Your task to perform on an android device: Share report file with my friend Rick Weinstein to his mail id rick.weinstein@dayrep.com
Image 0: 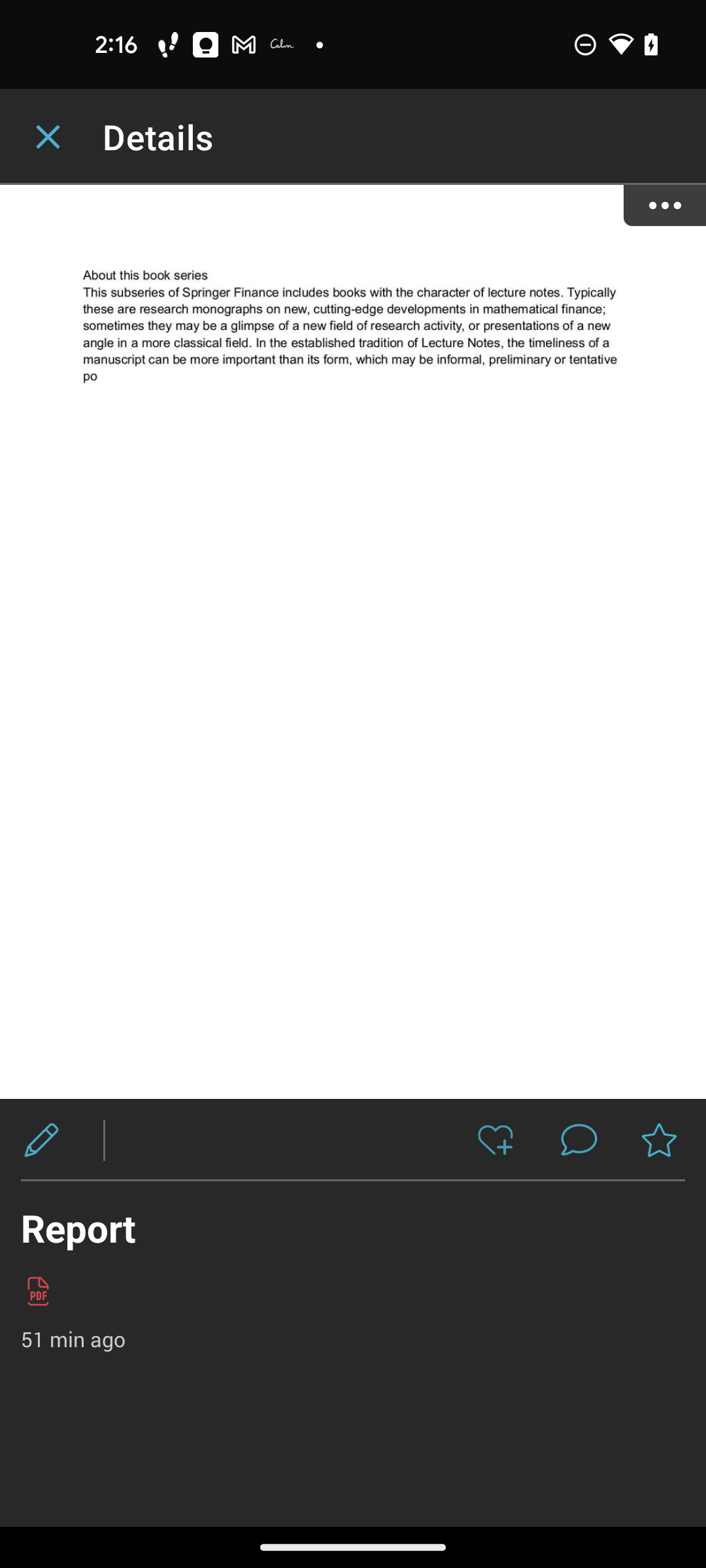
Click on the three dots at the top right of the screen
Step 0: click (664, 204)
Image 1: 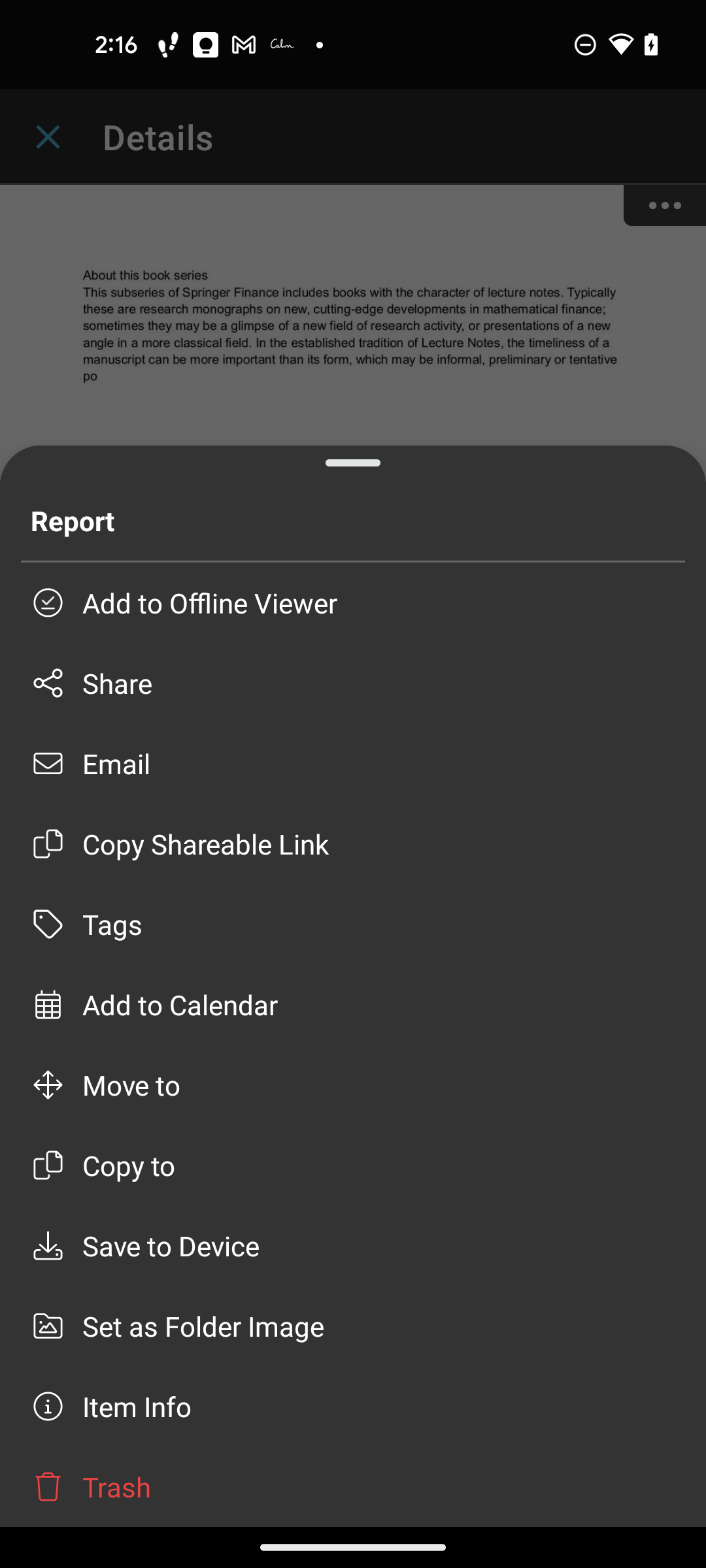
Click on the share 
Step 1: click (117, 683)
Image 2: 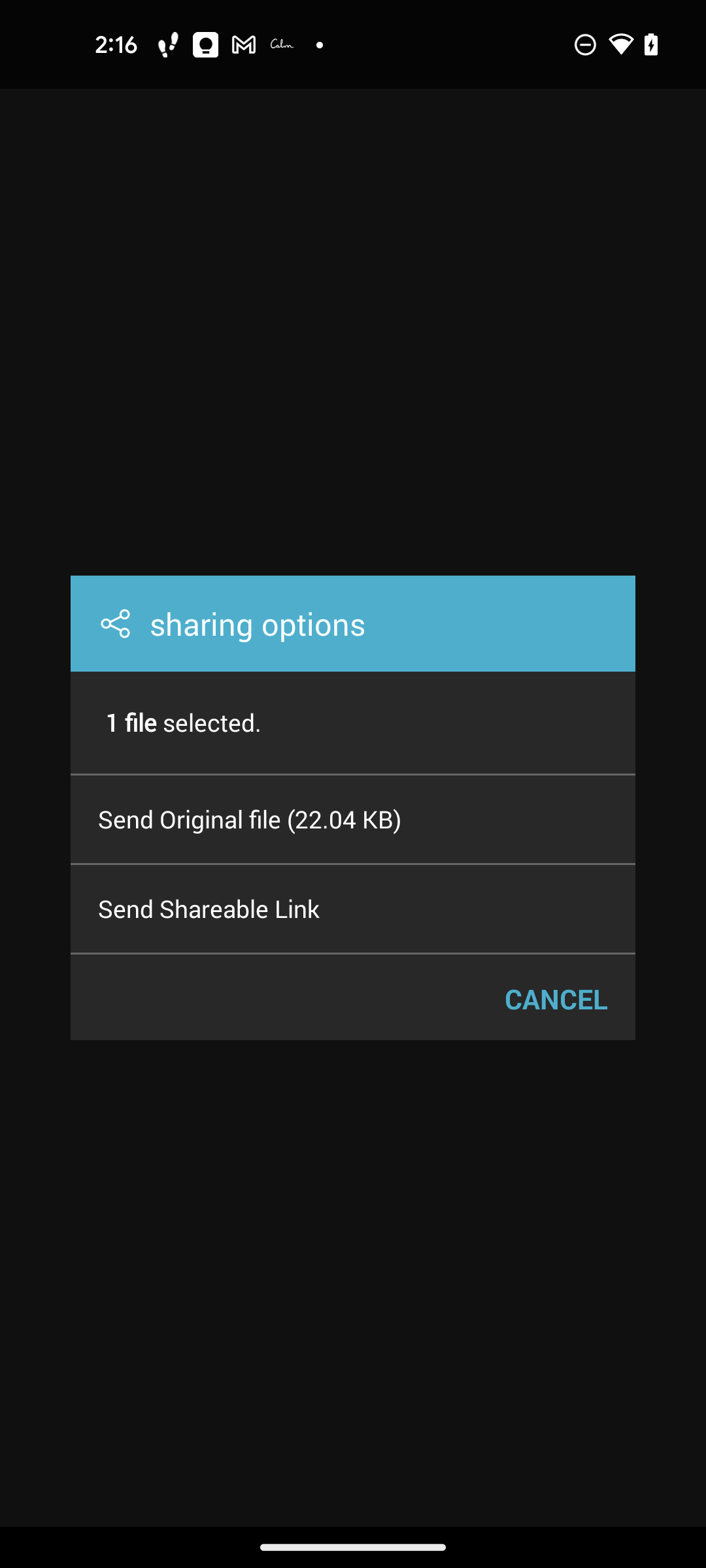
Click on the Send Original file
Step 2: click (352, 819)
Image 3: 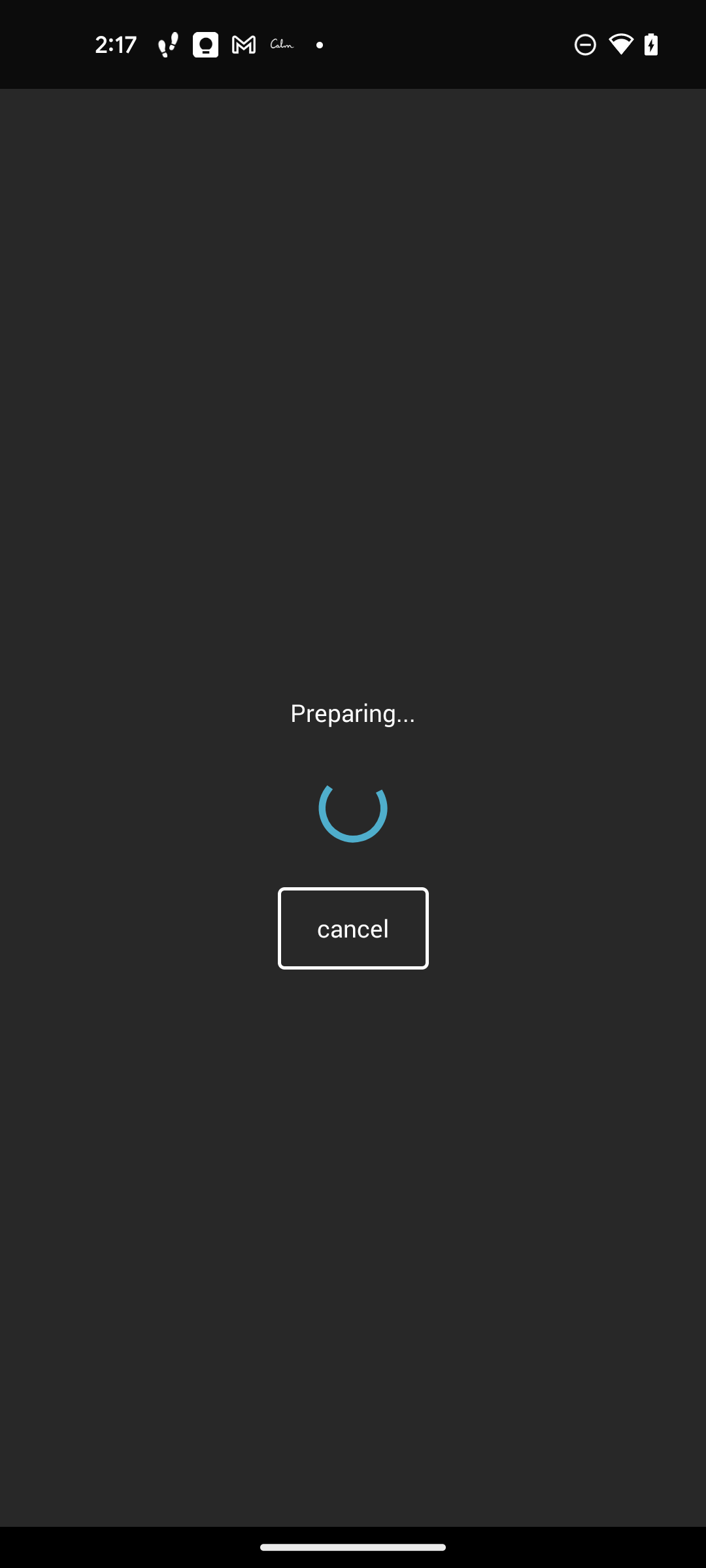
Click on the Send Original file
Step 3: wait
Image 4: 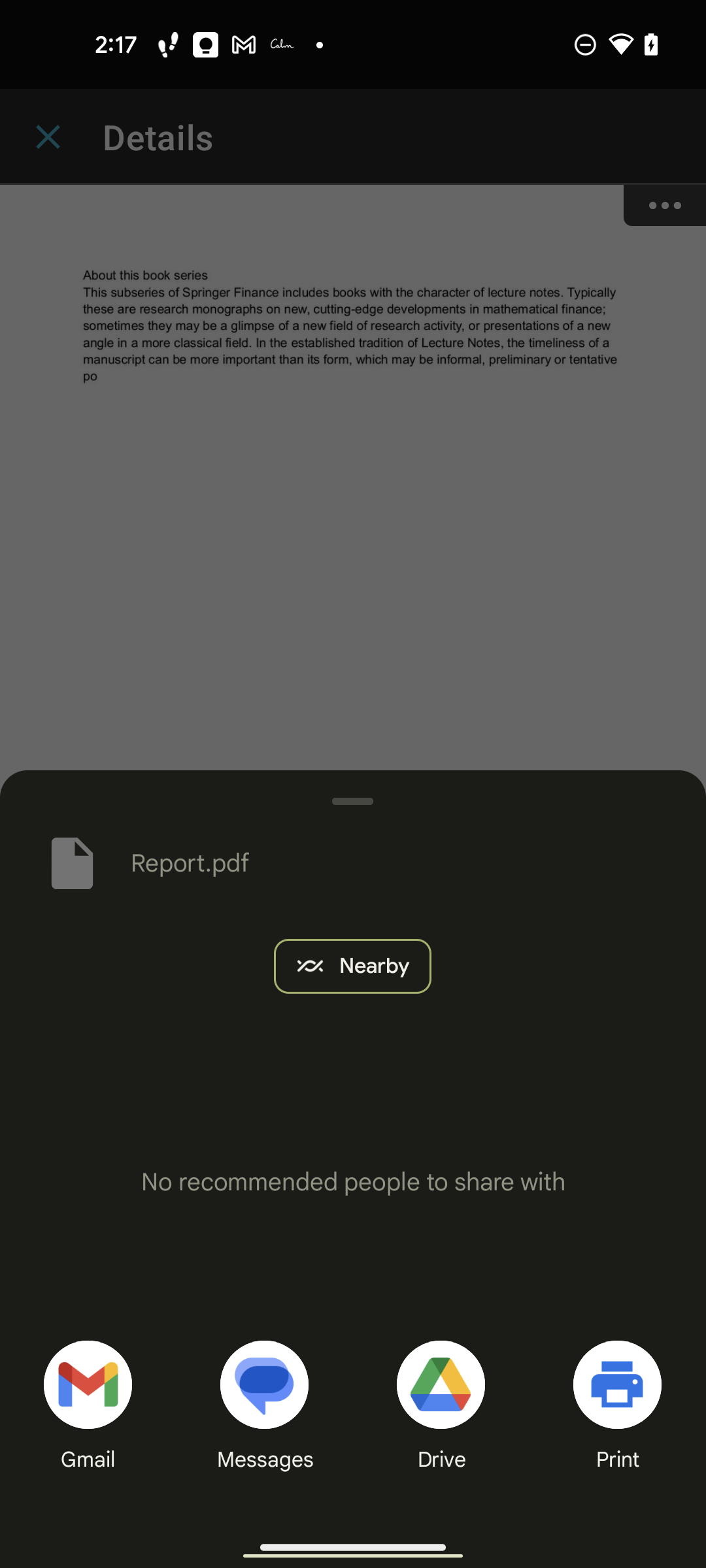
Click on the Gmail at the bottom left of the screen
Step 4: click (87, 1384)
Image 5: 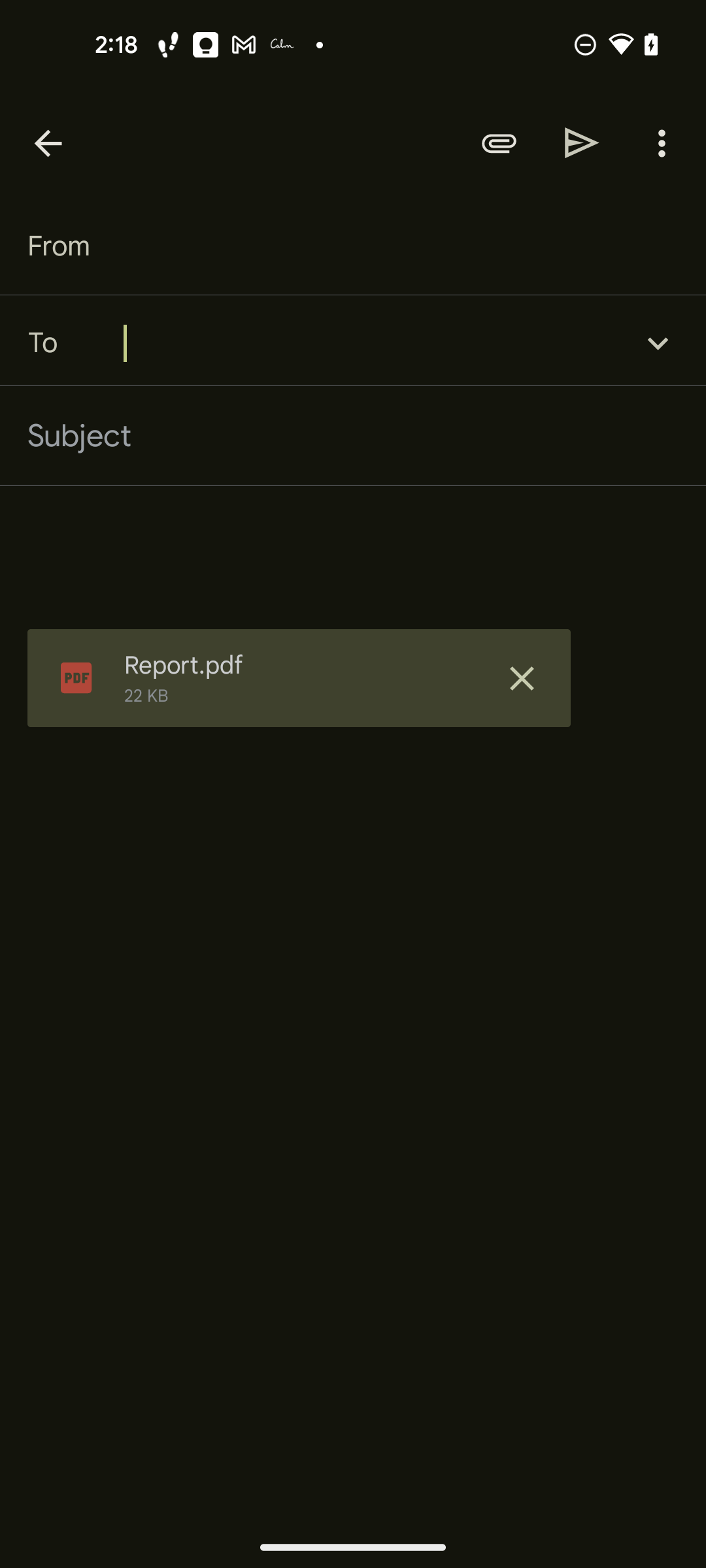
Type rick.weinstein@dayrep.com
Step 5: type "rick.weinstein@dayrep.com"
Image 6: 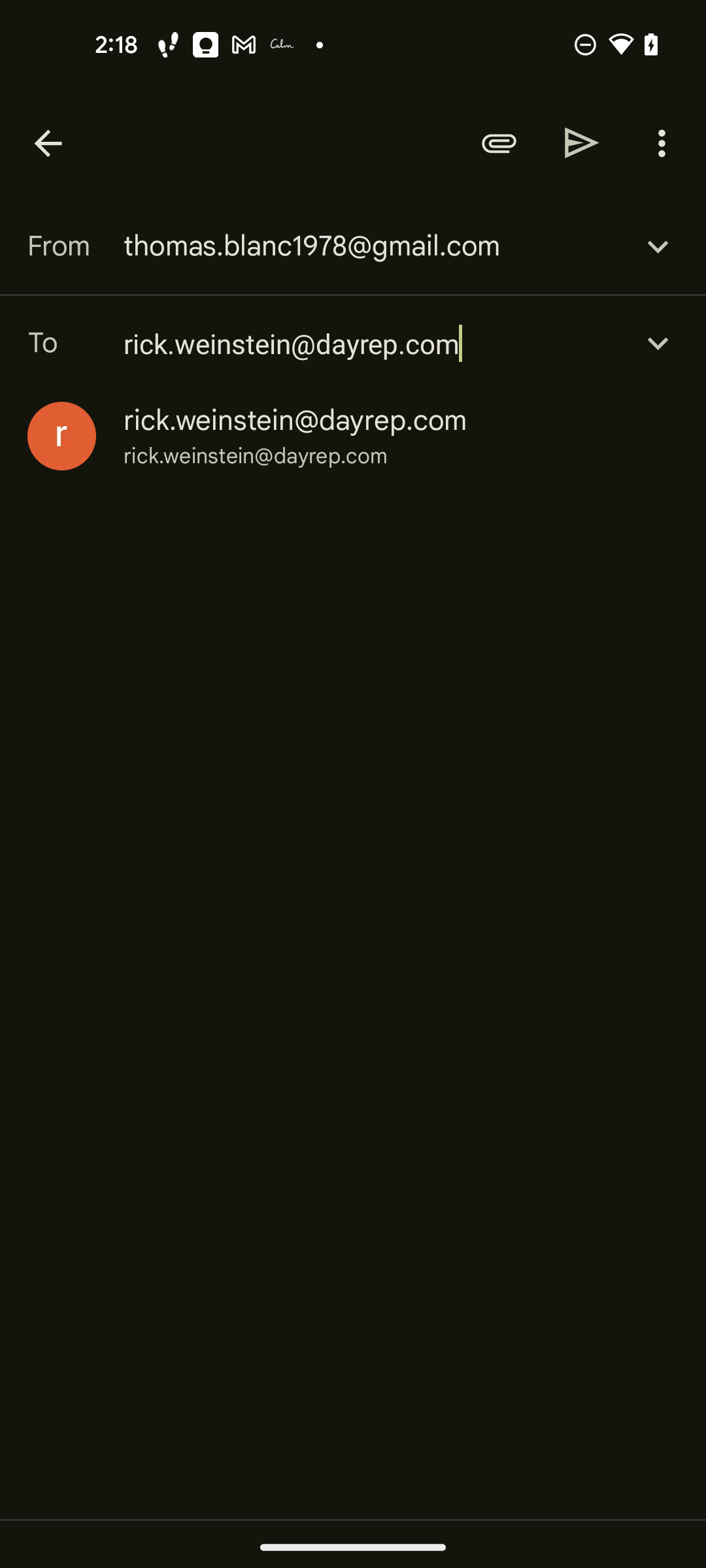
Click on the suggested mail id
Step 6: click (295, 420)
Image 7: 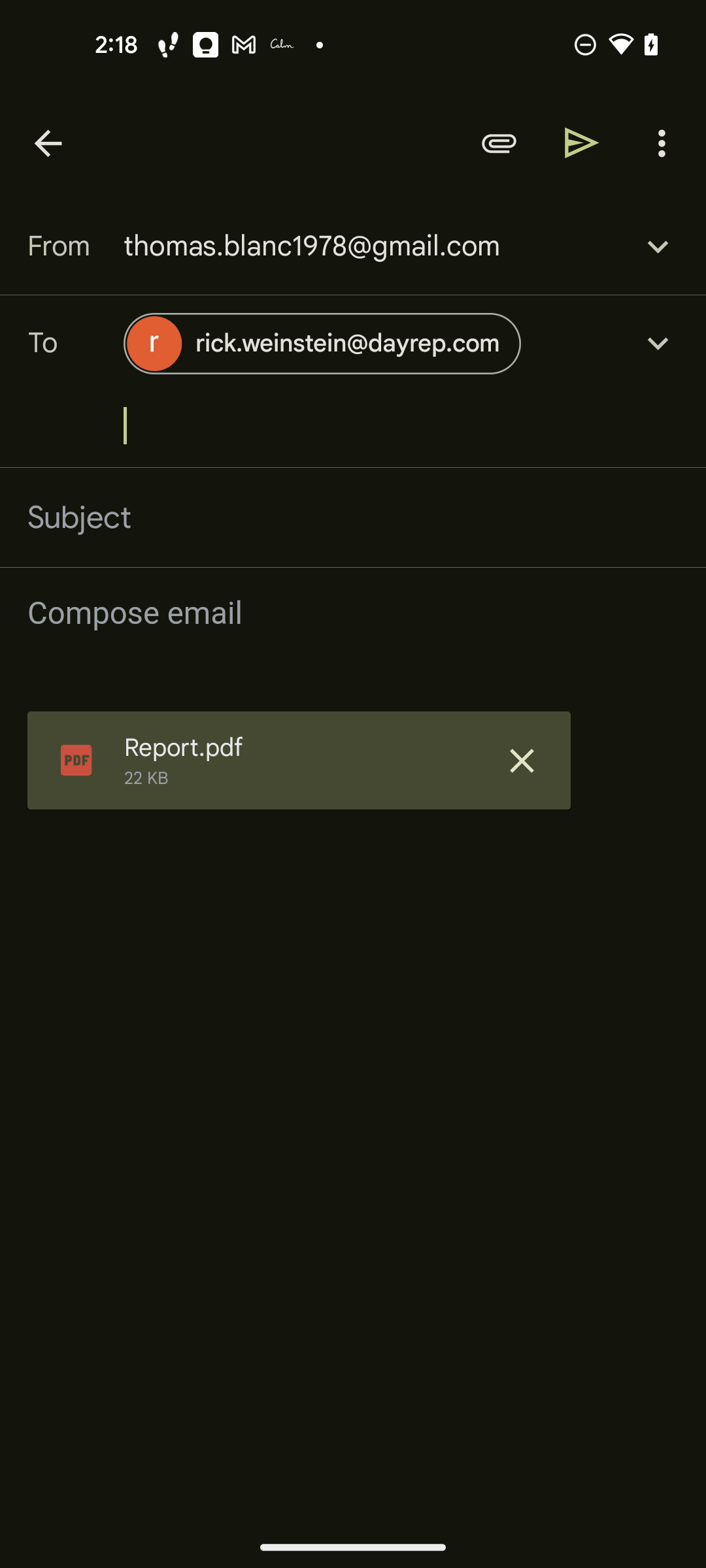
Click on the send button at the top right of the screen
Step 7: click (582, 142)